Your task to perform on an android device: The Grand Hyatt Rio de Janeiro hotel is a great spot to stay in my opinion. For details on the Grand Hyatt Rio de Janeiro hotel, see the hotels.com app.
Image 0: 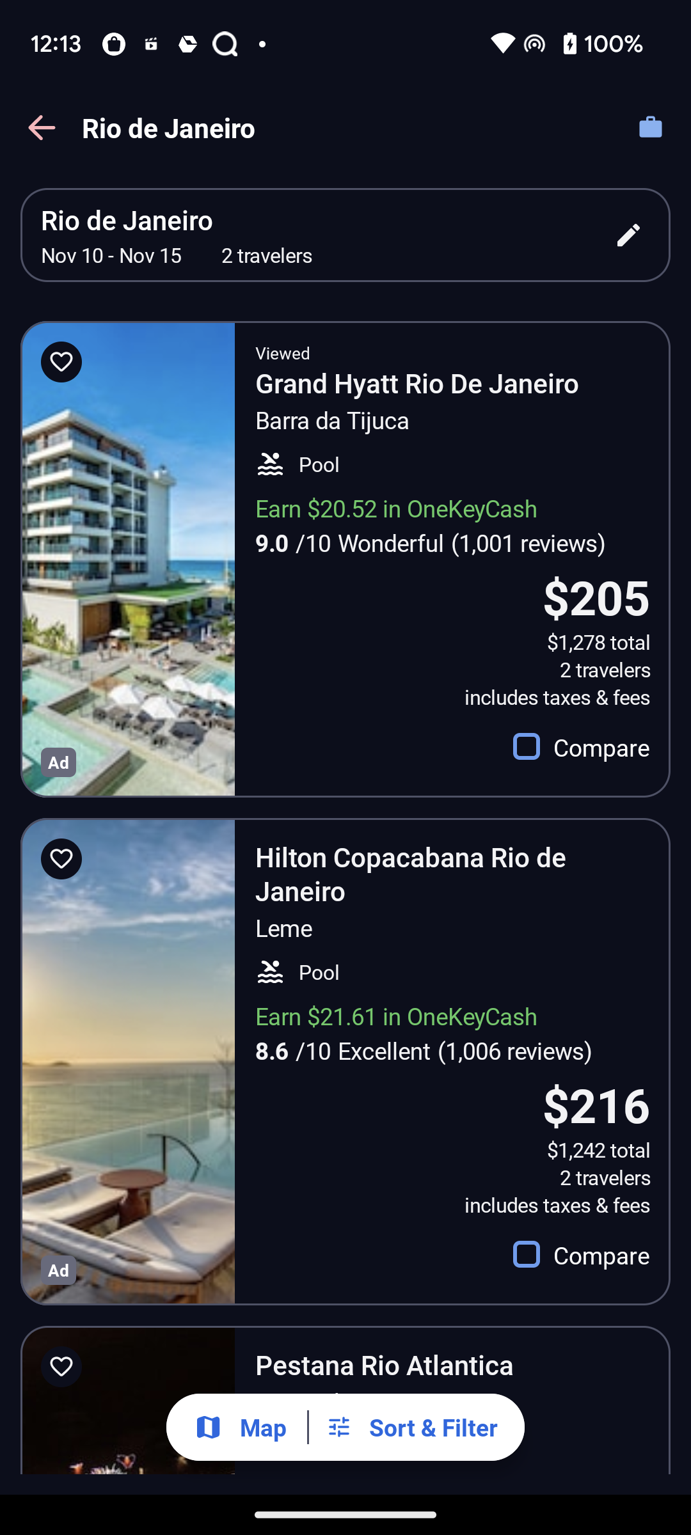
Click on the Grand Hyatt Rio de Janeiro
Step 0: click (417, 382)
Image 1: 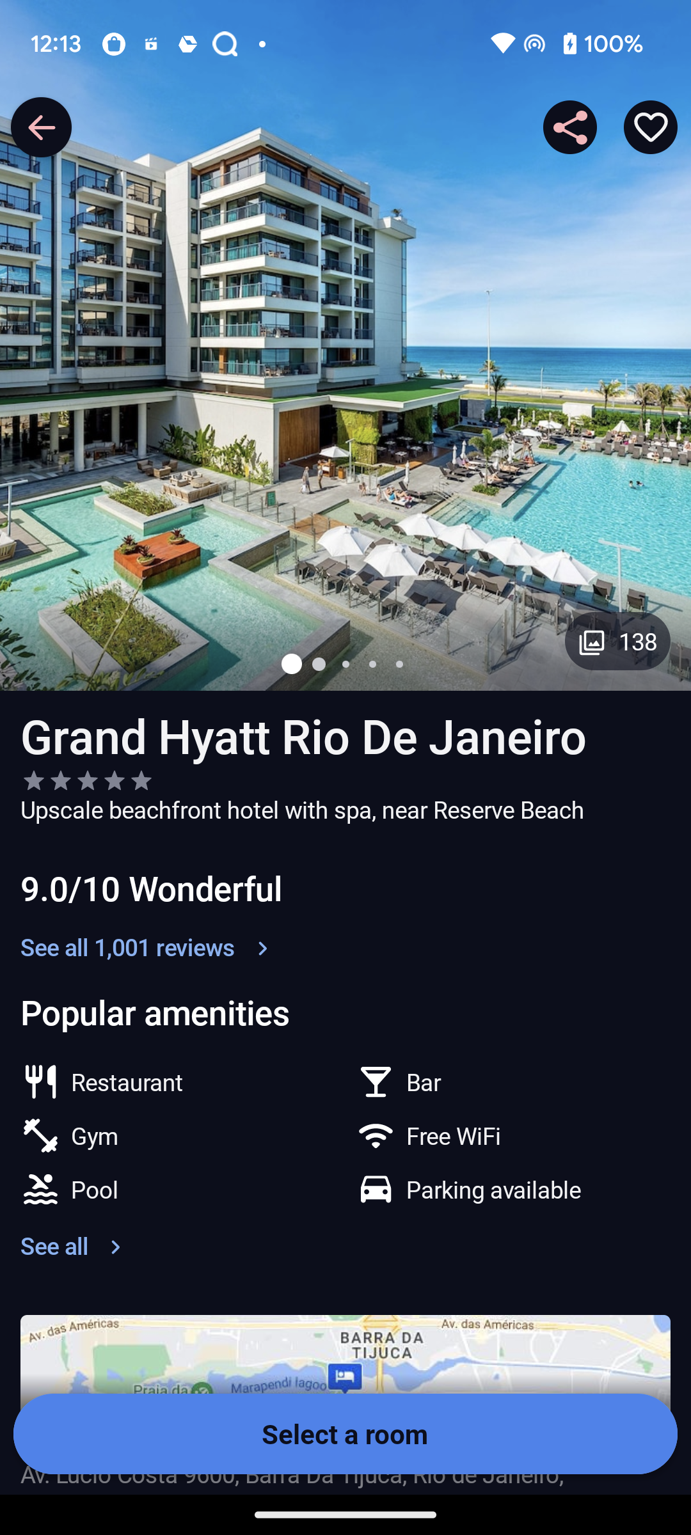
Click on see all option of Popular Amenities
Step 1: click (54, 1245)
Image 2: 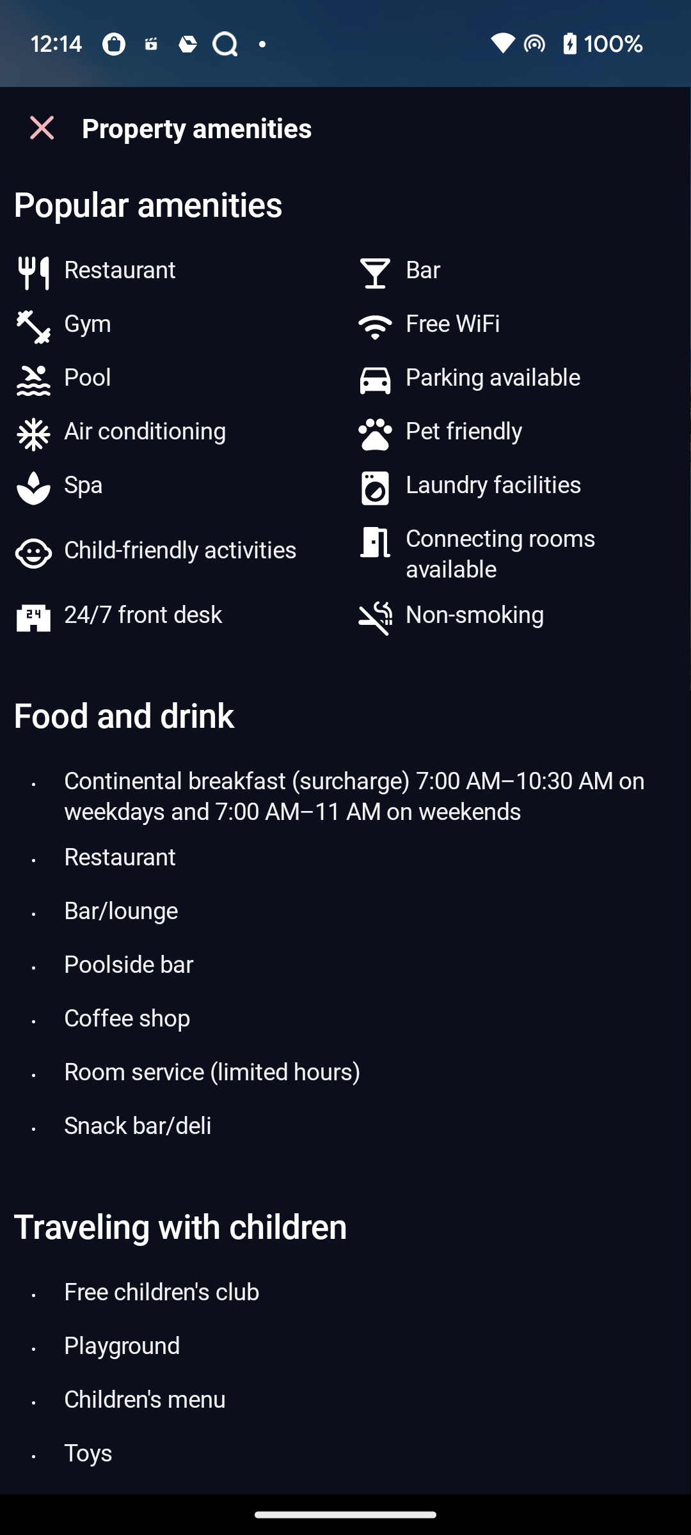
swipe up 
Step 2: scroll down